Your task to perform on an android device: I am planning to stay for a few days in New York City to explore. Search for a rental property in the Redfin app.
Image 0: 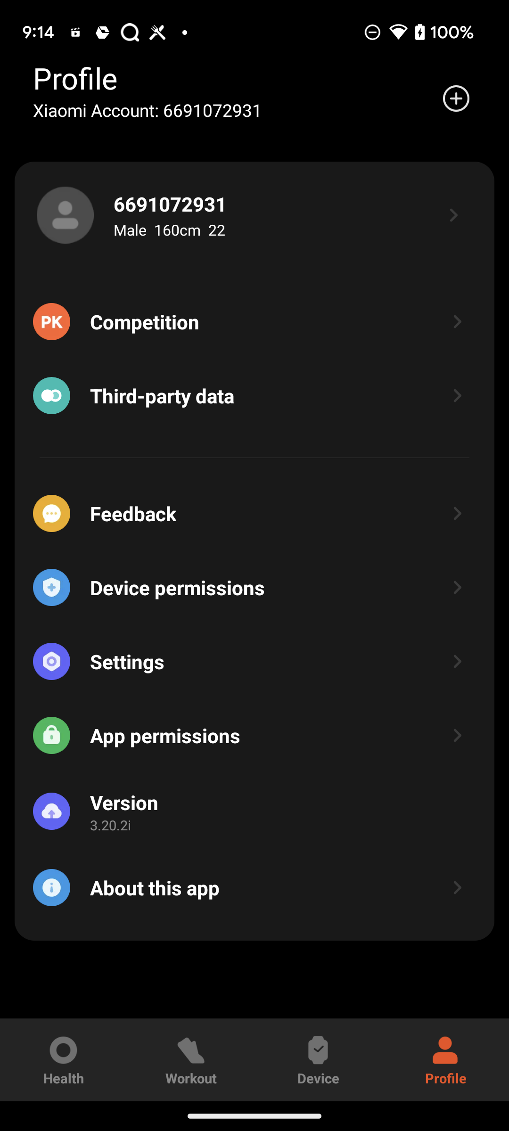
Open Redfin app
Step 0: open app "Redfin"
Image 1: 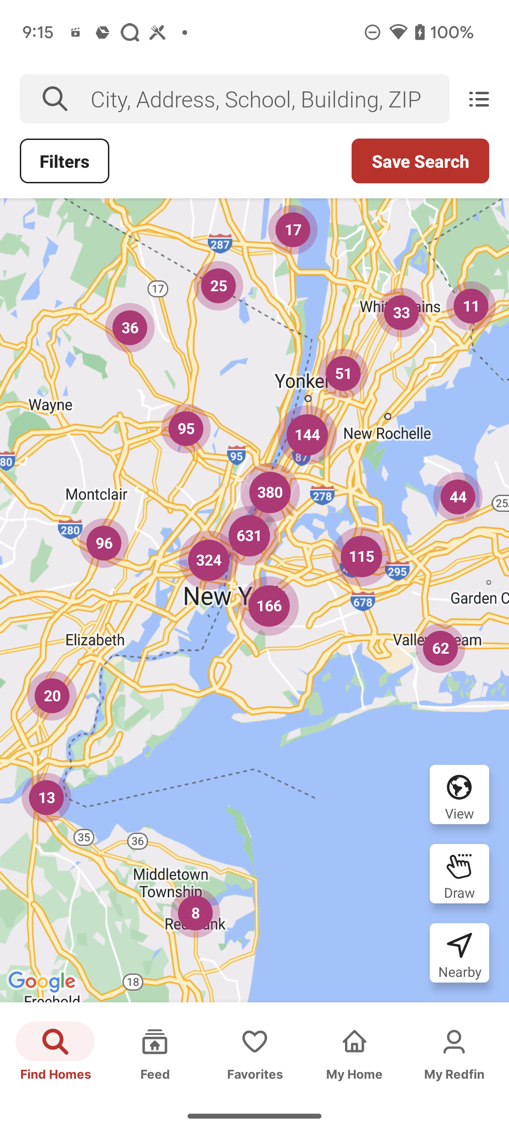
Click on the search bar at the top of the screen
Step 1: click (270, 99)
Image 2: 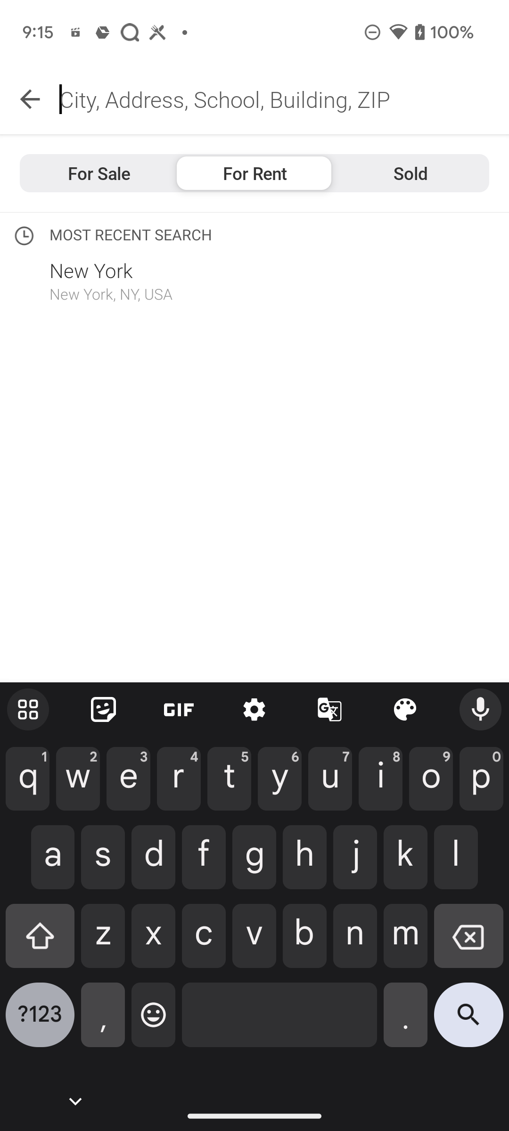
search for New York
Step 2: type "New York"
Image 3: 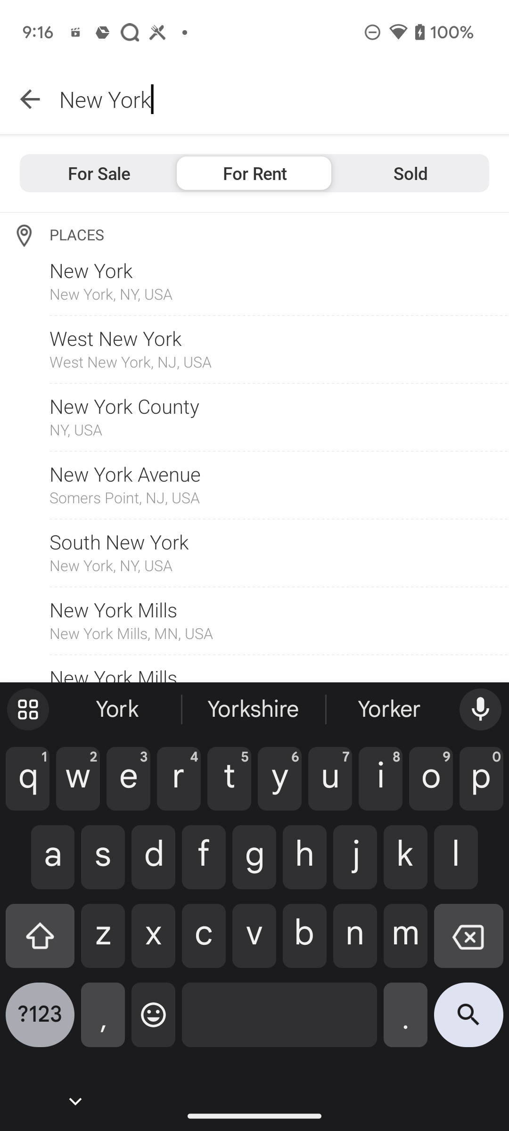
Click on the first search option
Step 3: click (91, 266)